Your task to perform on an android device: In the PicsArt app, I would like to create a golden circle border .
Image 0: 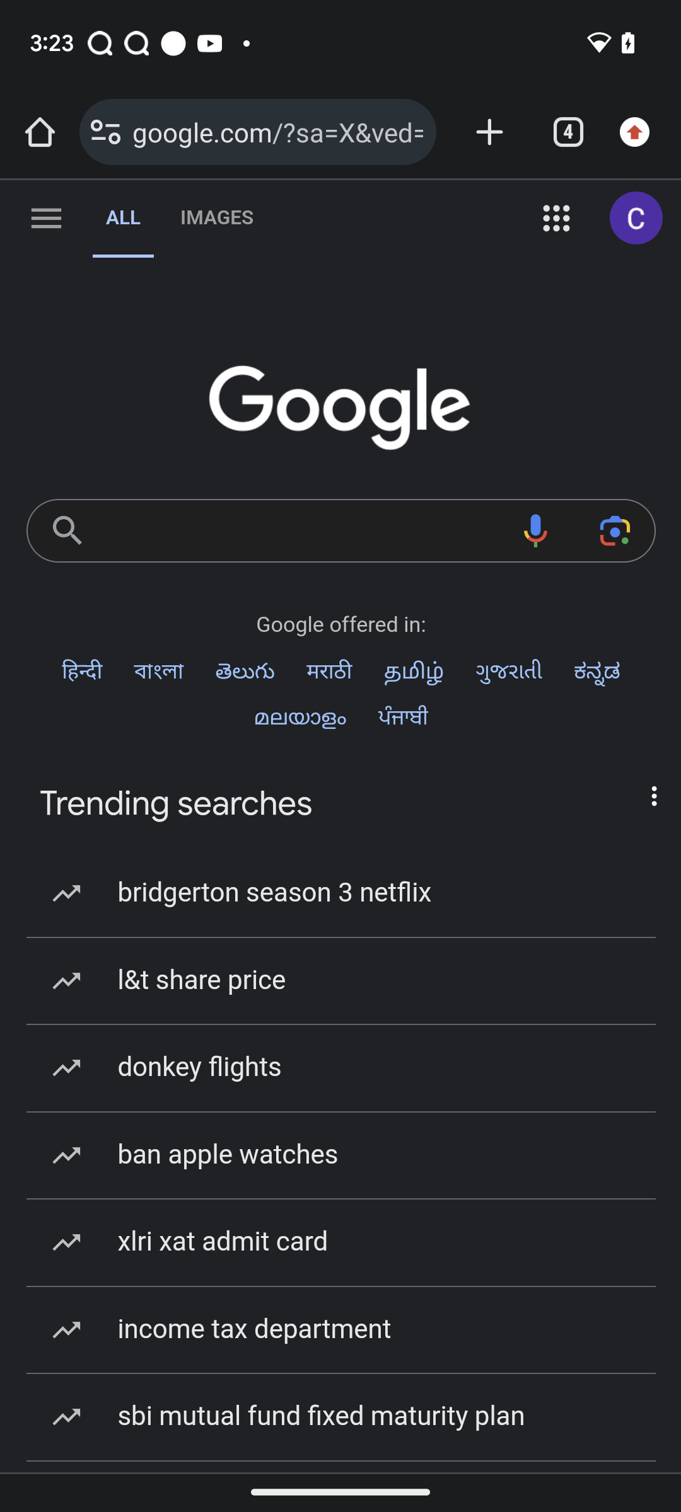
open picsart app
Step 0: open app "Picsart"
Image 1: 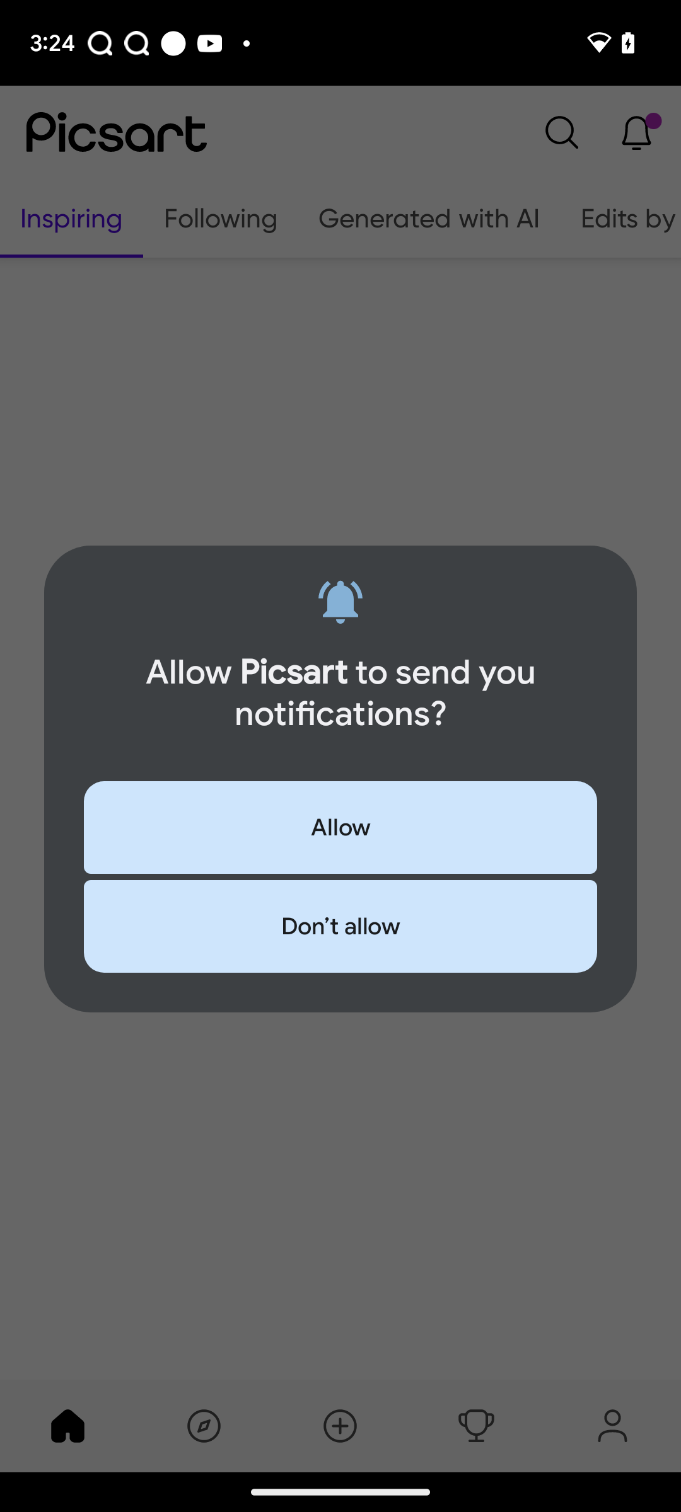
open picsart app
Step 1: wait
Image 2: 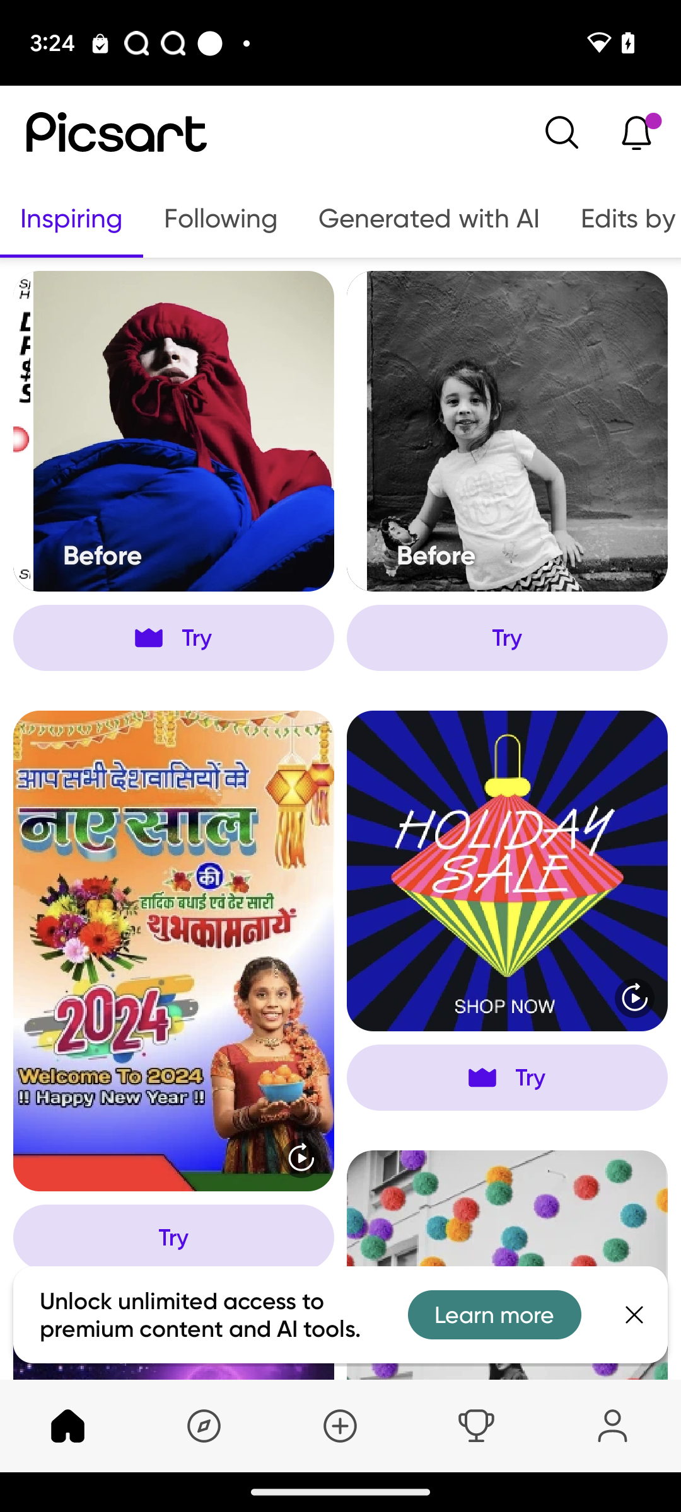
Click on the plus icon
Step 2: click (339, 1426)
Image 3: 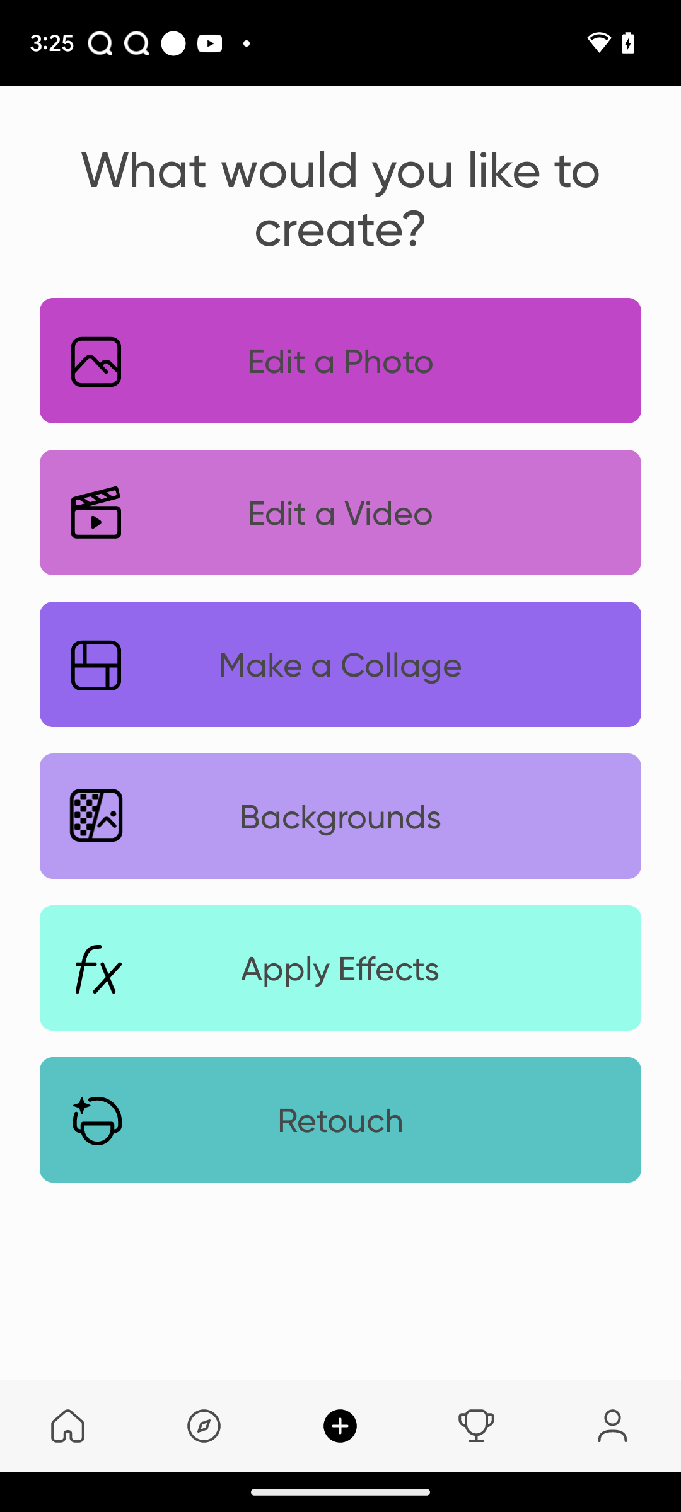
click on the backgrounds tab
Step 3: click (340, 816)
Image 4: 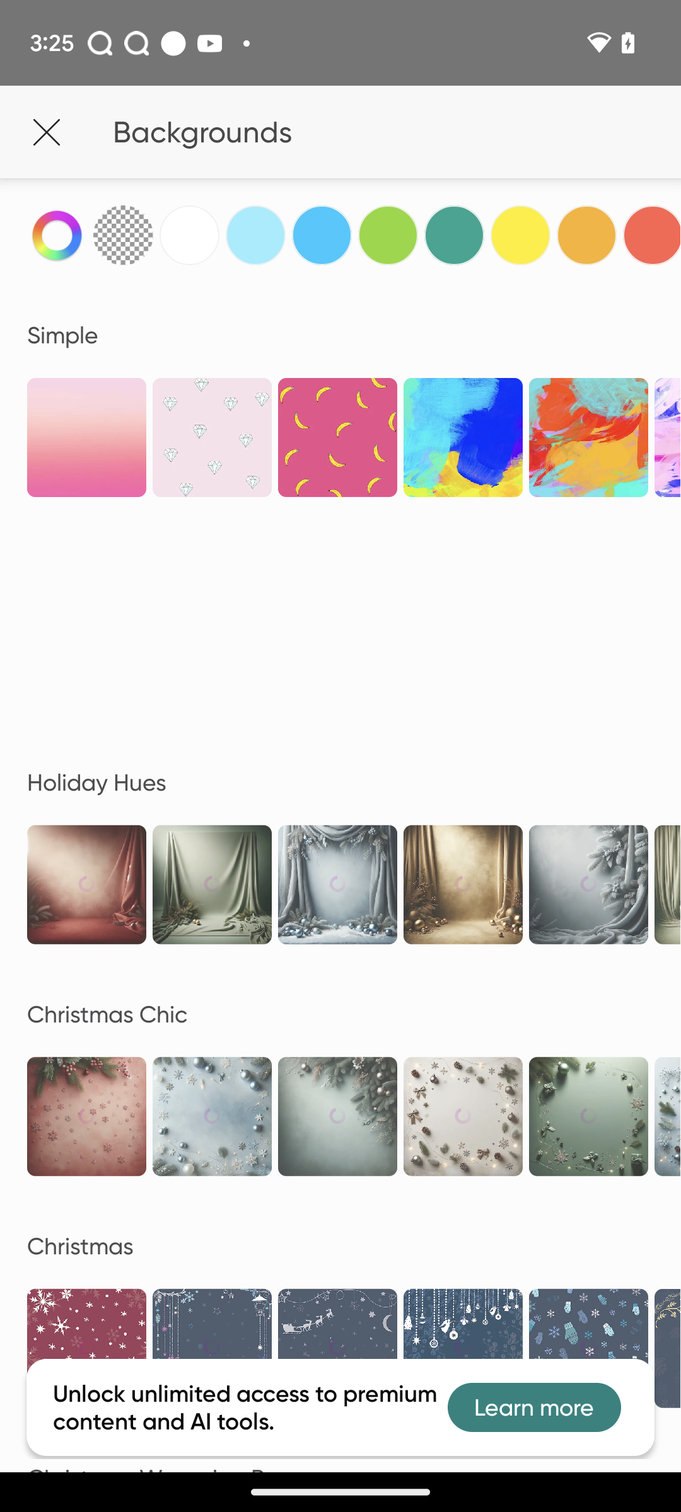
Click on the white background
Step 4: click (189, 235)
Image 6: 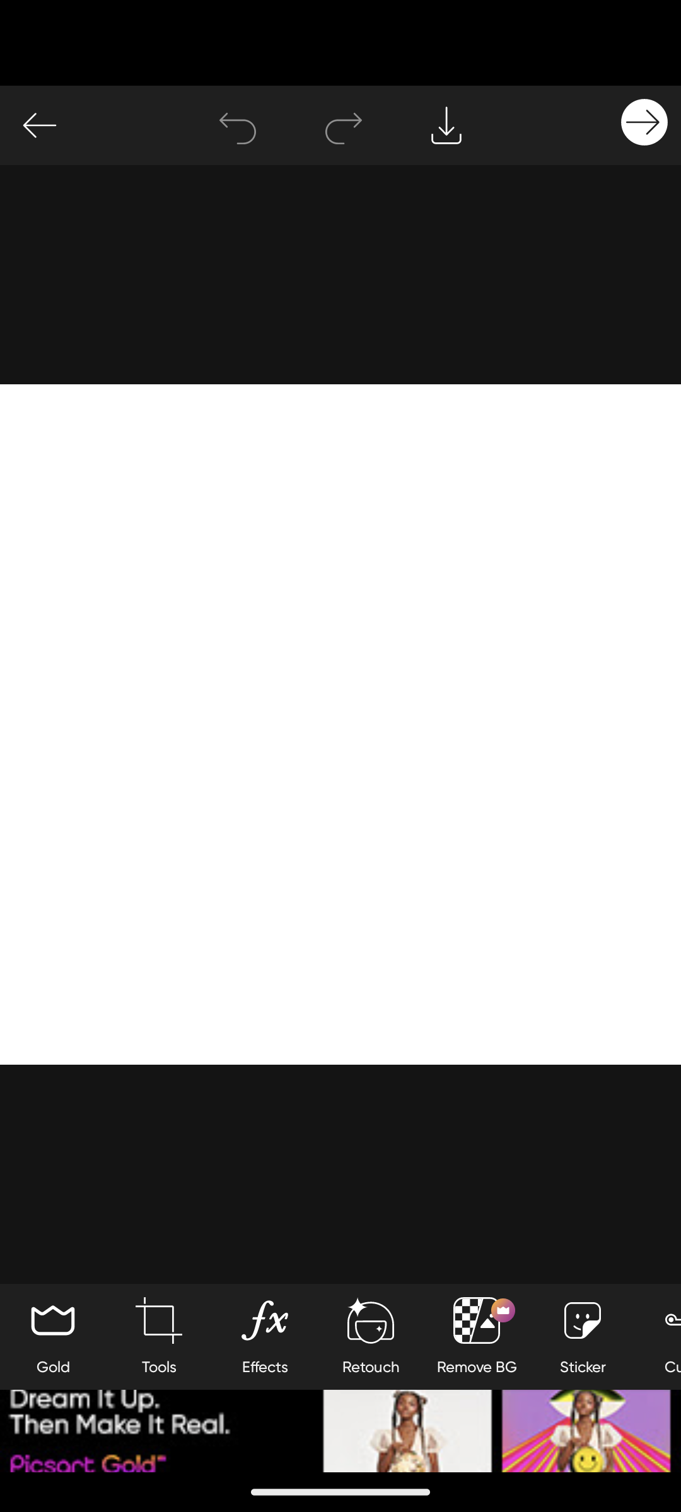
Swipe towards right side to add border
Step 6: scroll right
Image 7: 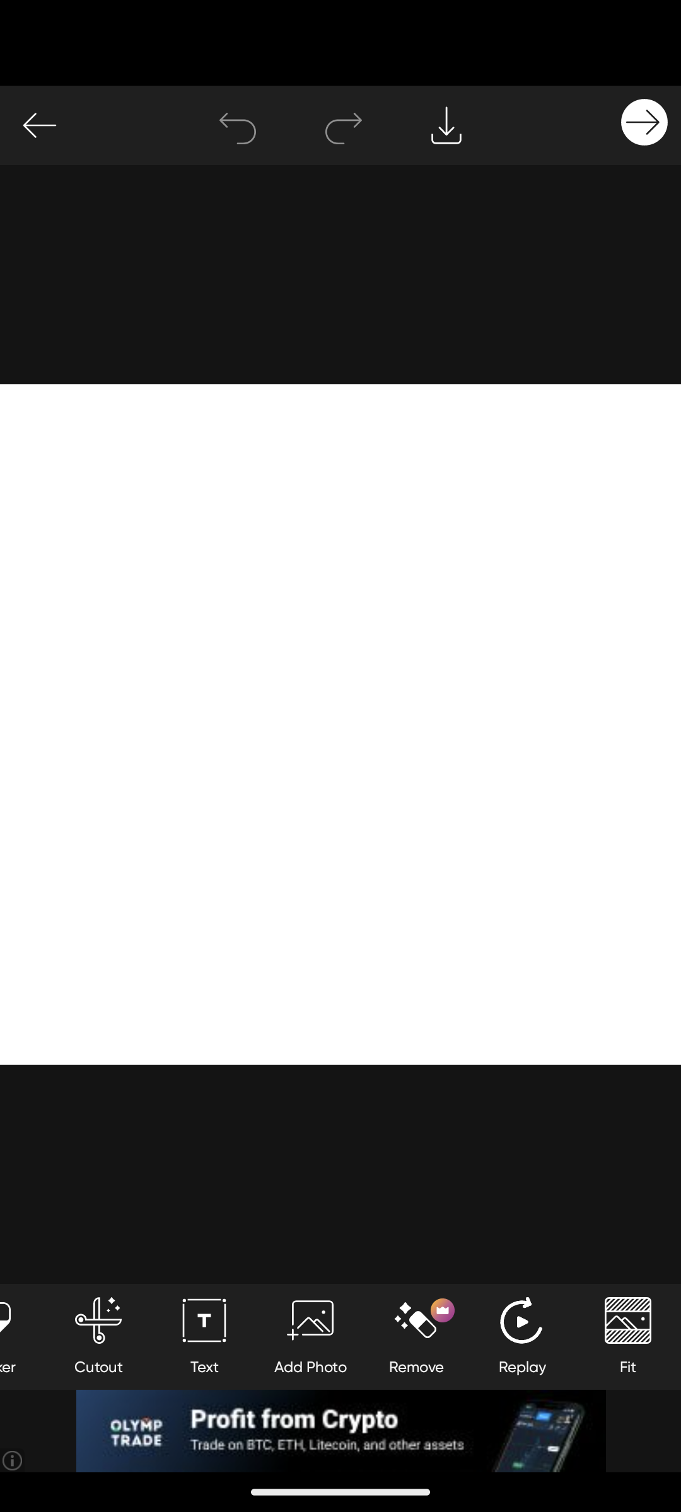
Swipe towards right side to add border
Step 7: scroll right
Image 8: 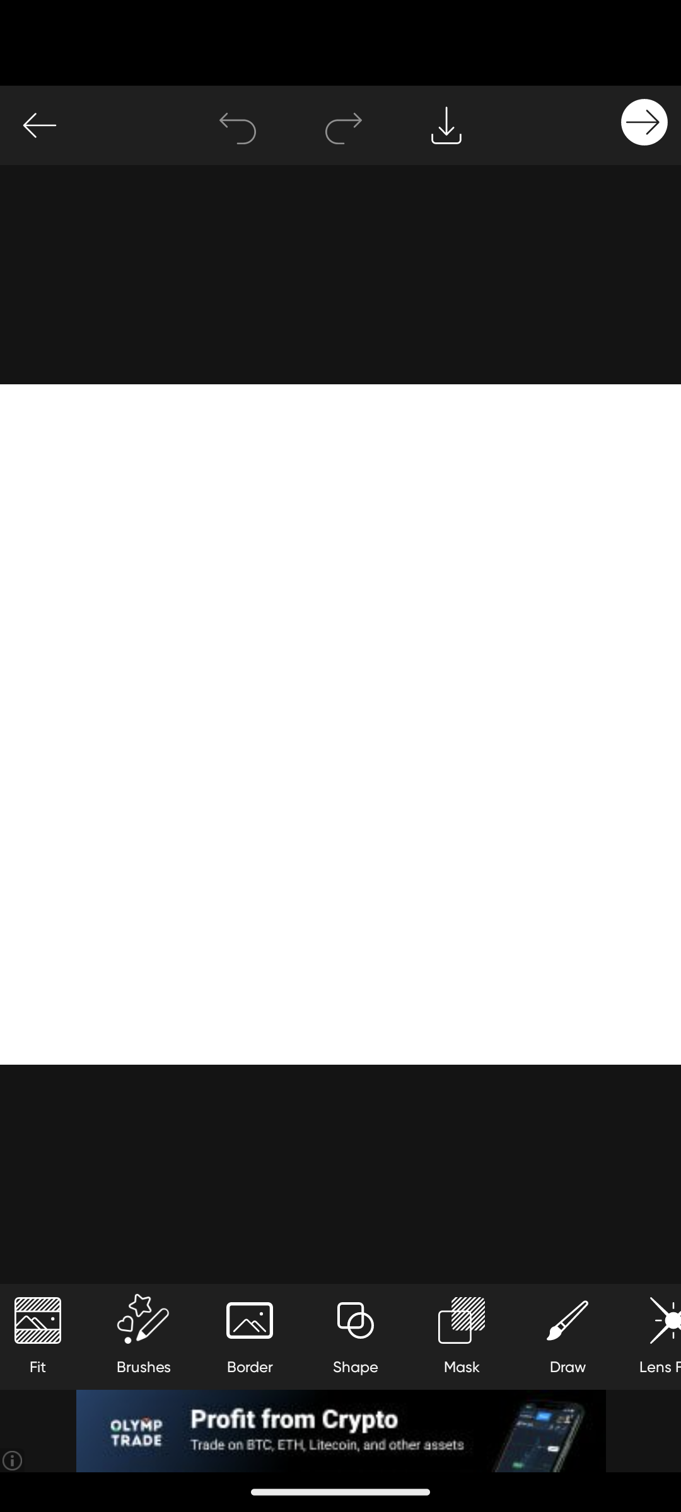
Swipe towards right side to add border
Step 8: scroll right
Image 9: 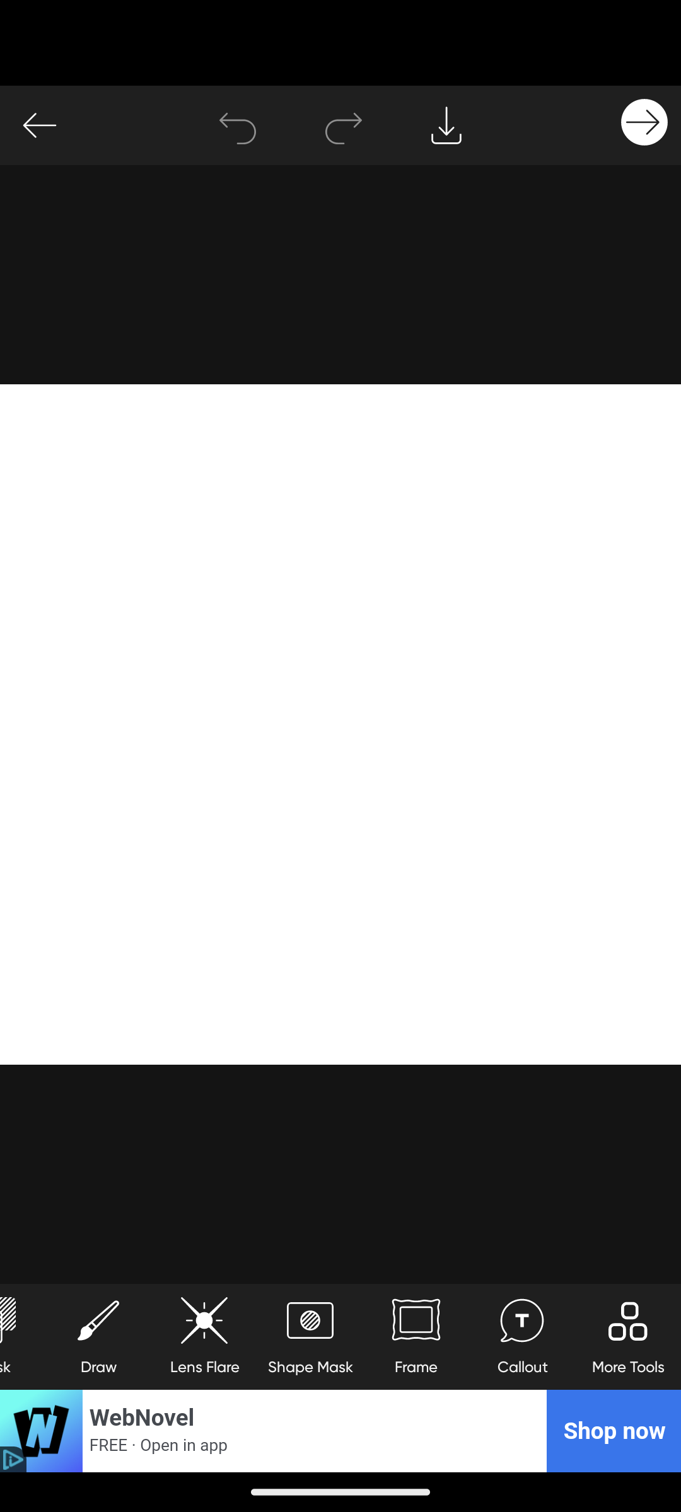
Click on the frame option
Step 9: click (416, 1337)
Image 10: 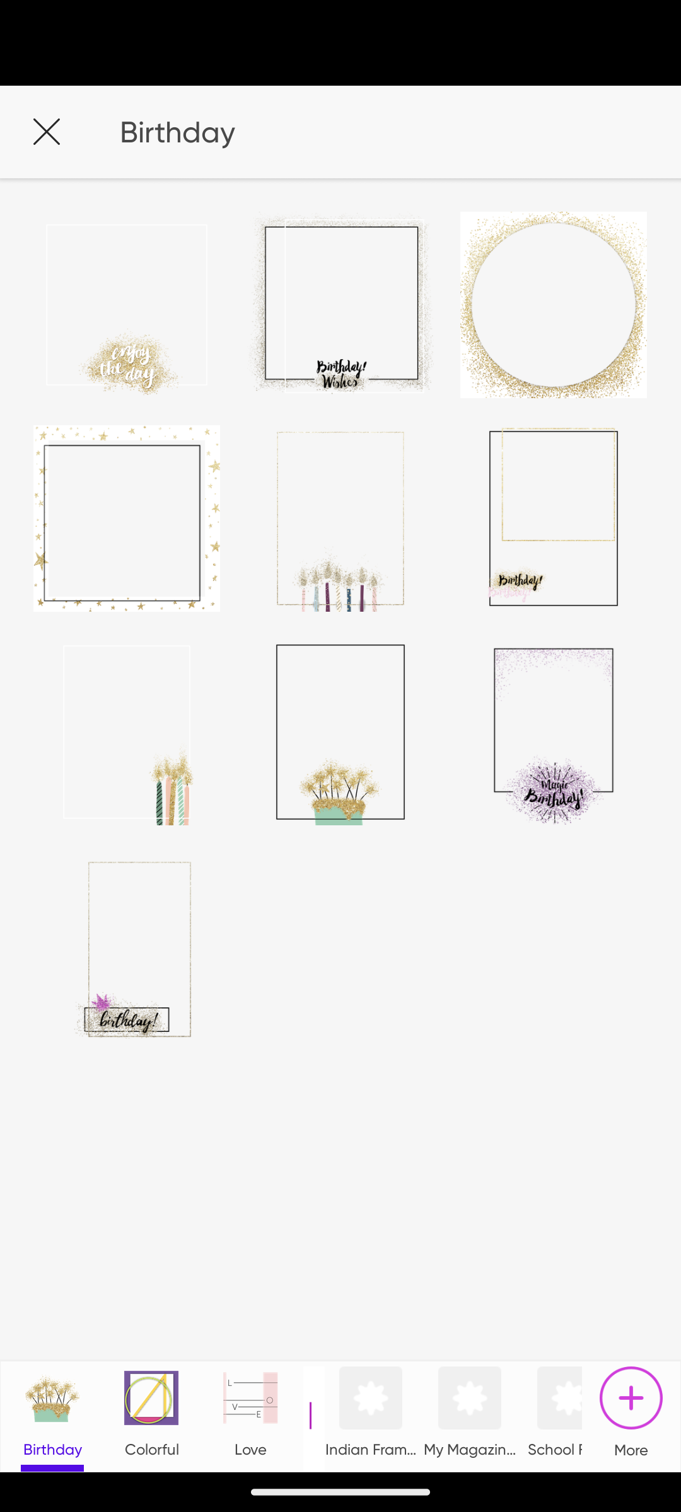
Click on the golden circle border
Step 10: click (553, 305)
Image 11: 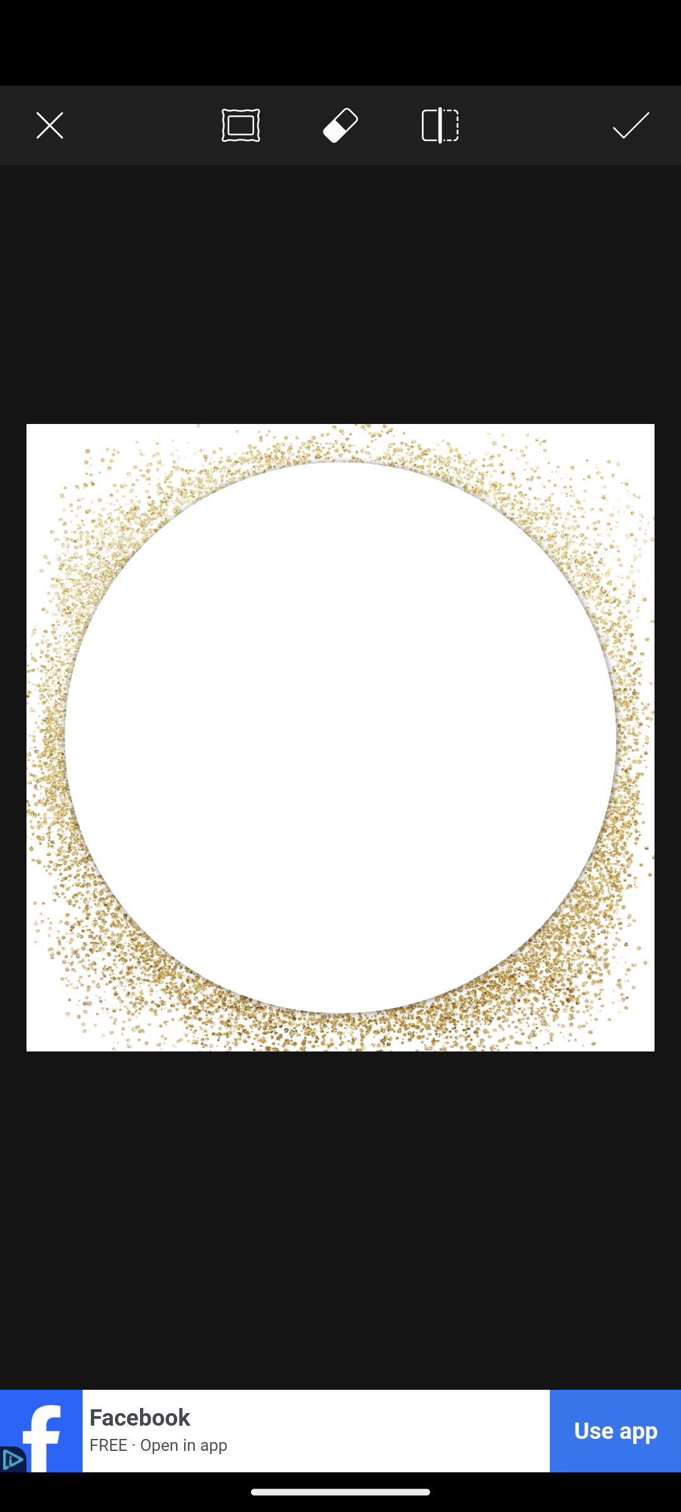
click on the tick option
Step 11: click (631, 125)